Your task to perform on an android device: My mother Bianca asked me to recommend a book to her at bianca.rossi1967@gmail.com, so I'd like to share my favorite book, The Alchemist, on the Amazon Kindle app.
Image 1: 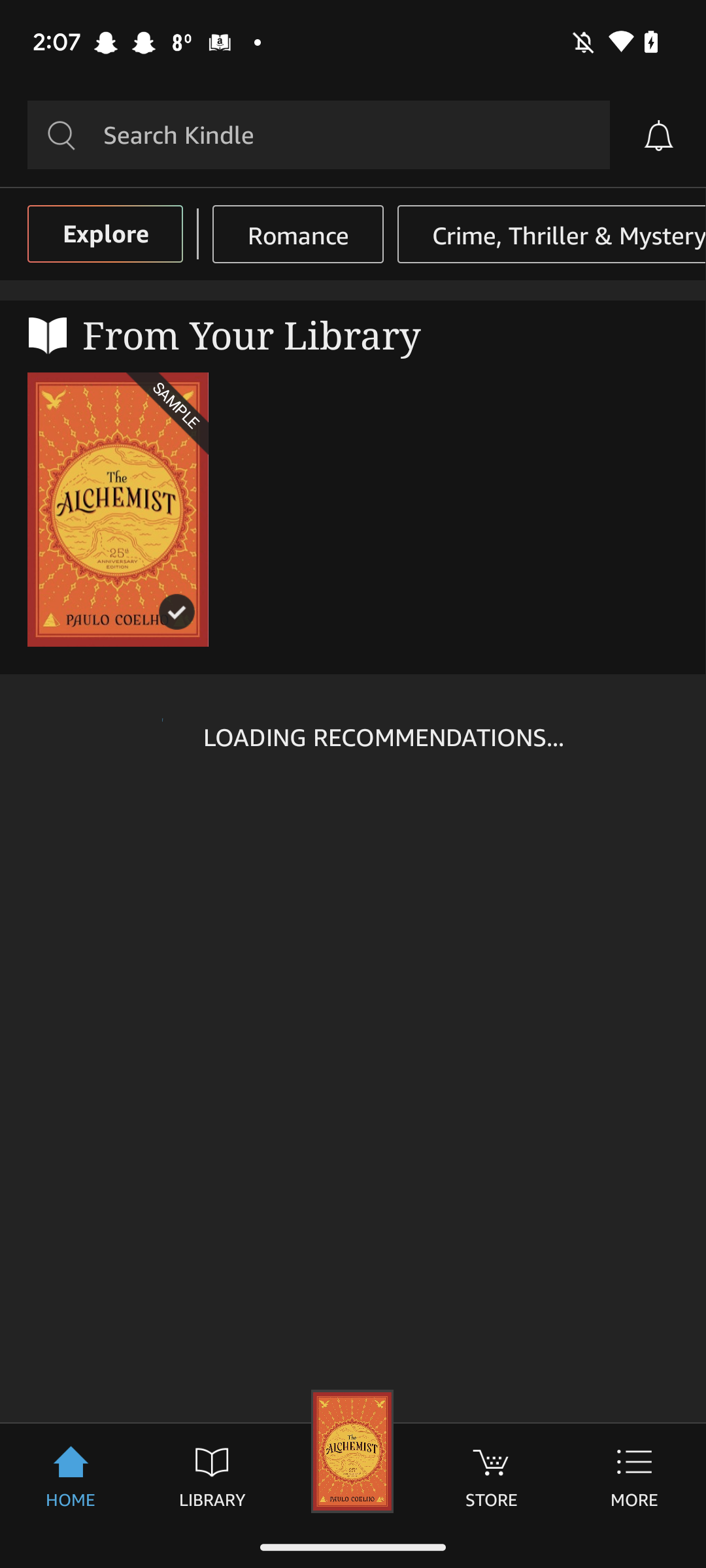
Open amazon kindle app
Step 1: wait
Image 3: 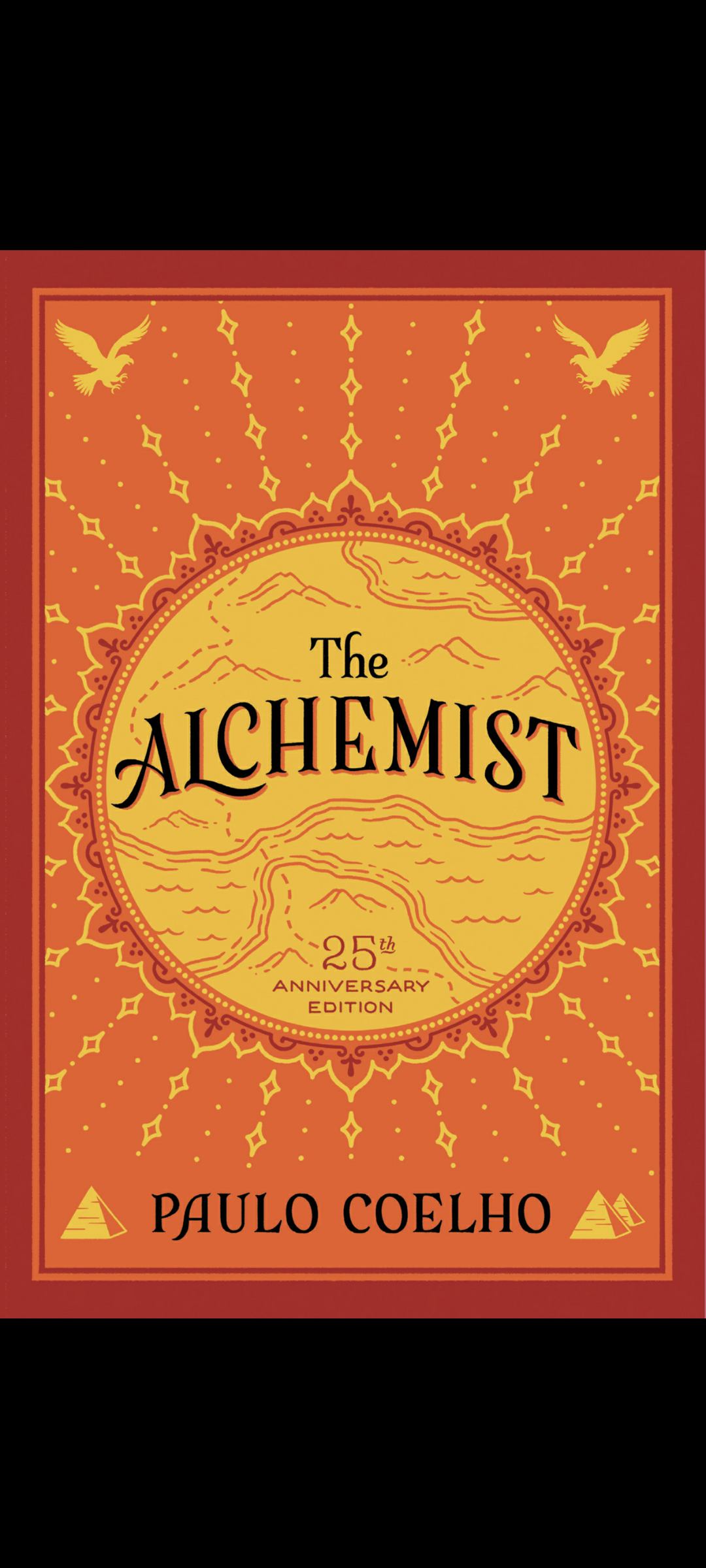
Click on the screen
Step 3: click (399, 973)
Image 4: 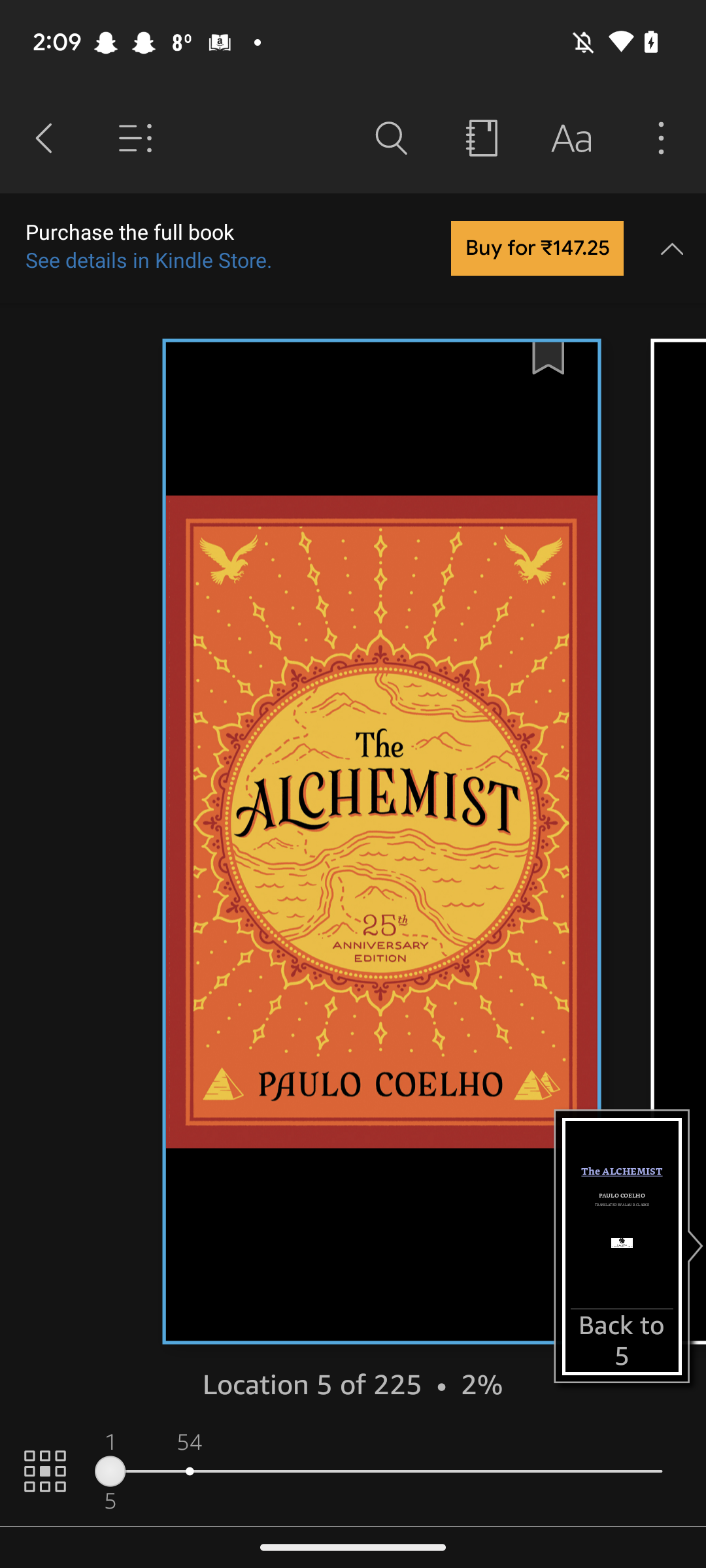
Click on the three dot icon at the top right corner of the screen
Step 4: click (661, 139)
Image 5: 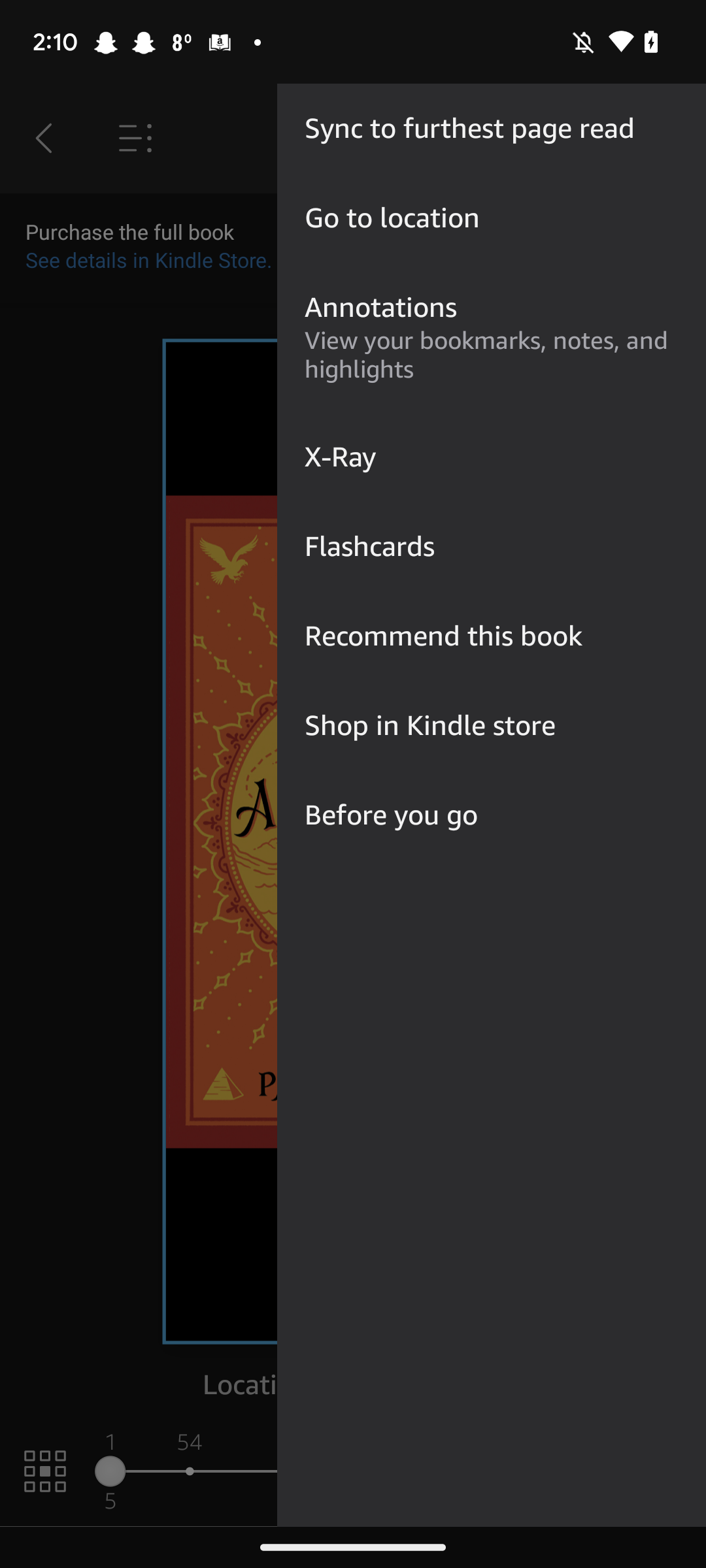
Click on the Recommend this book option
Step 5: click (444, 636)
Image 6: 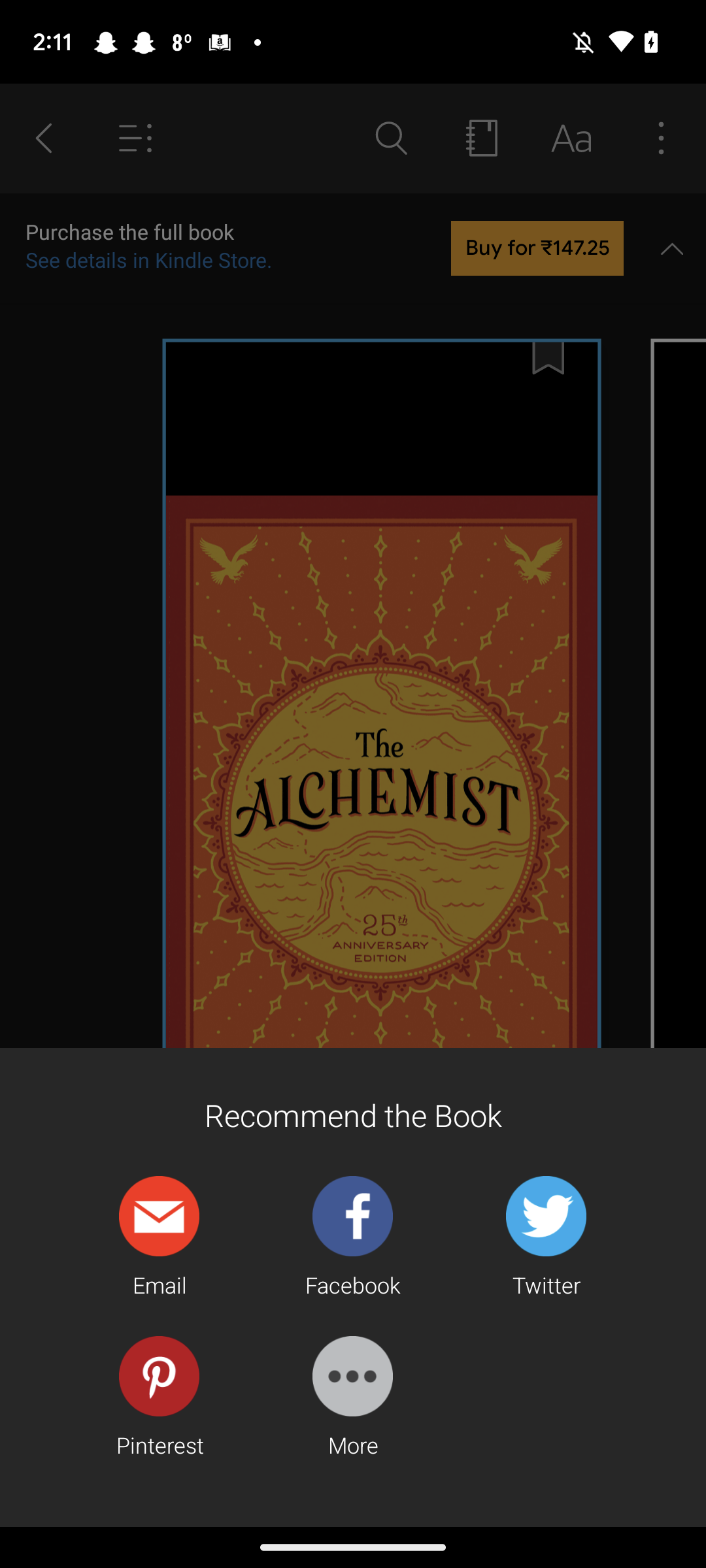
Click on email option
Step 6: click (171, 1226)
Image 7: 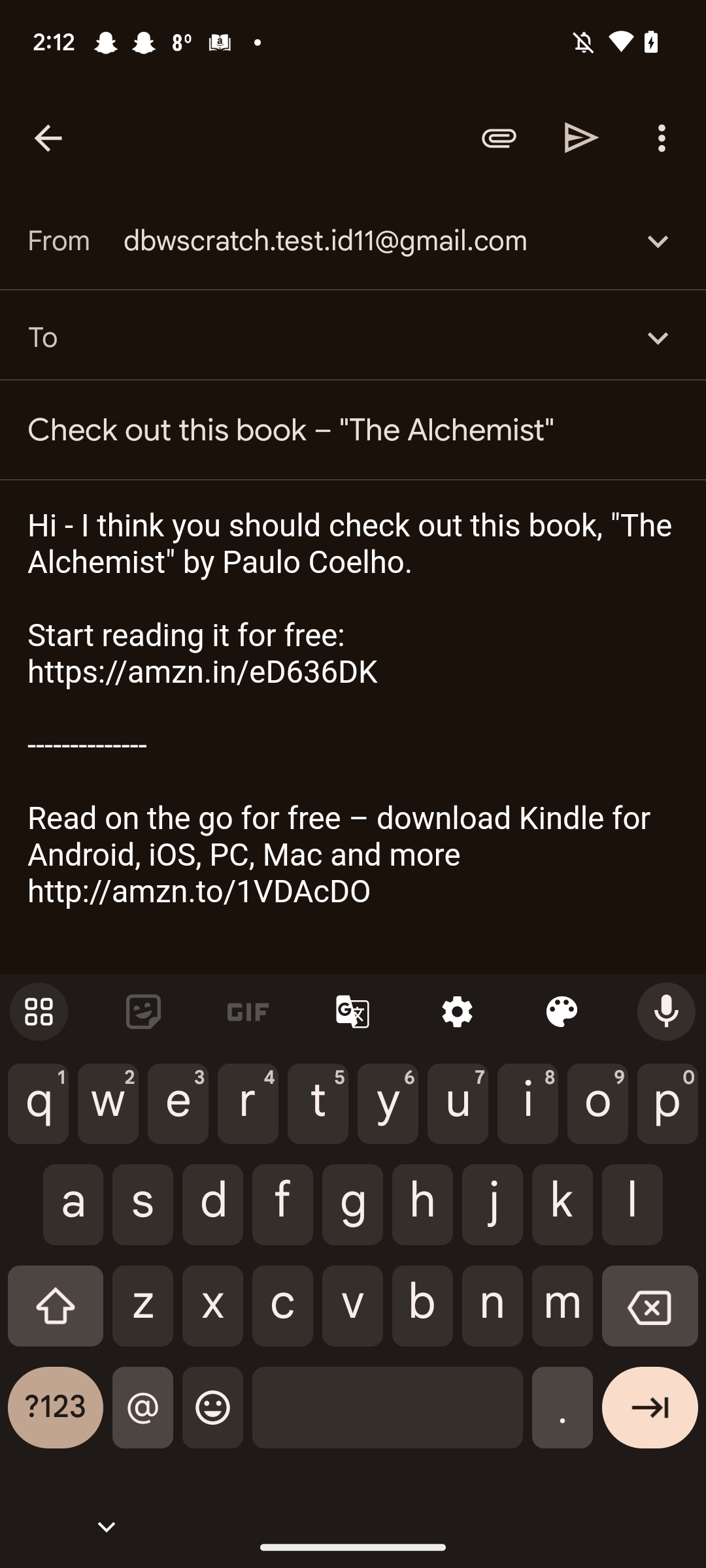
Add recipient as bianca.rossi1967@gmail.com 
Step 7: type "bianca.rossi1967@gmail.com"
Image 8: 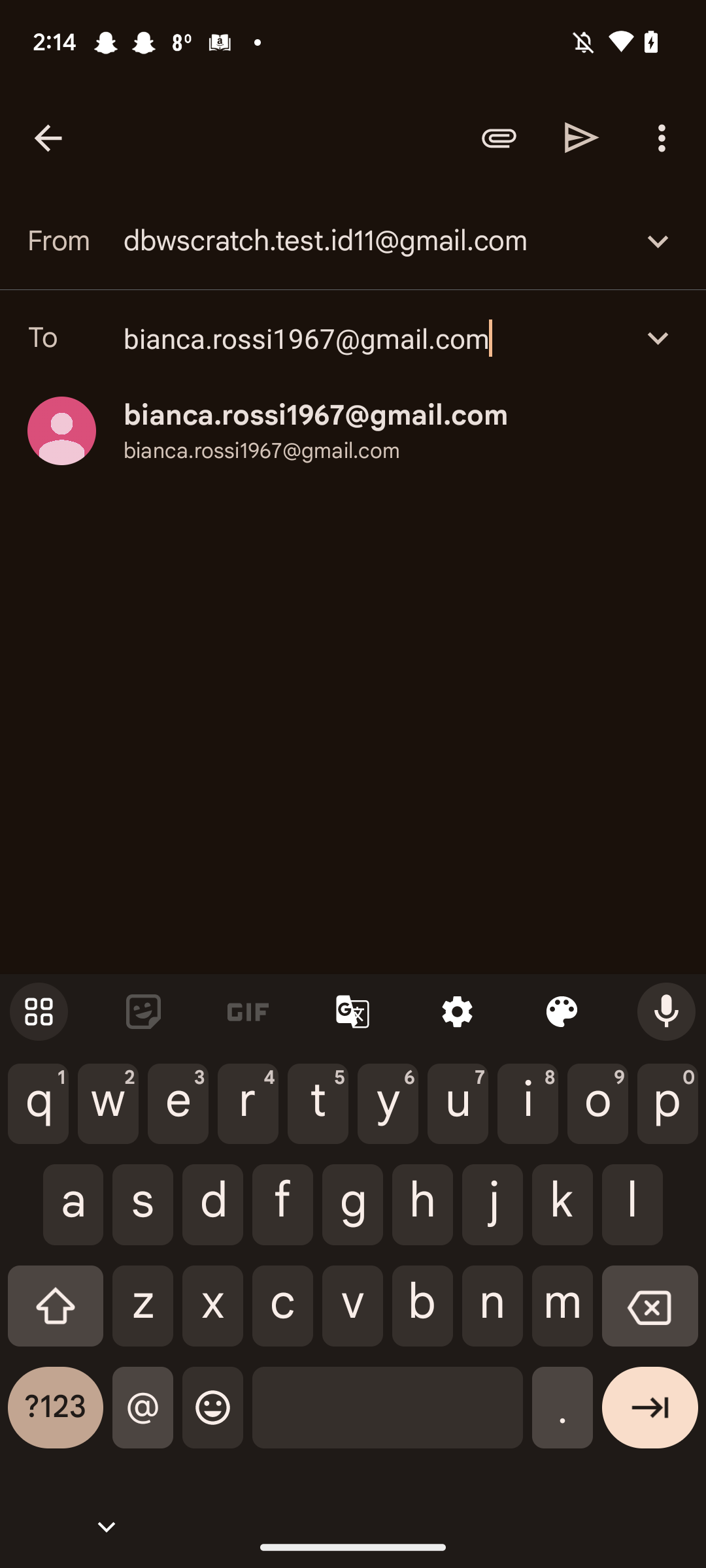
Click on bianca.rossi1967@gmail.com
Step 8: click (316, 416)
Image 9: 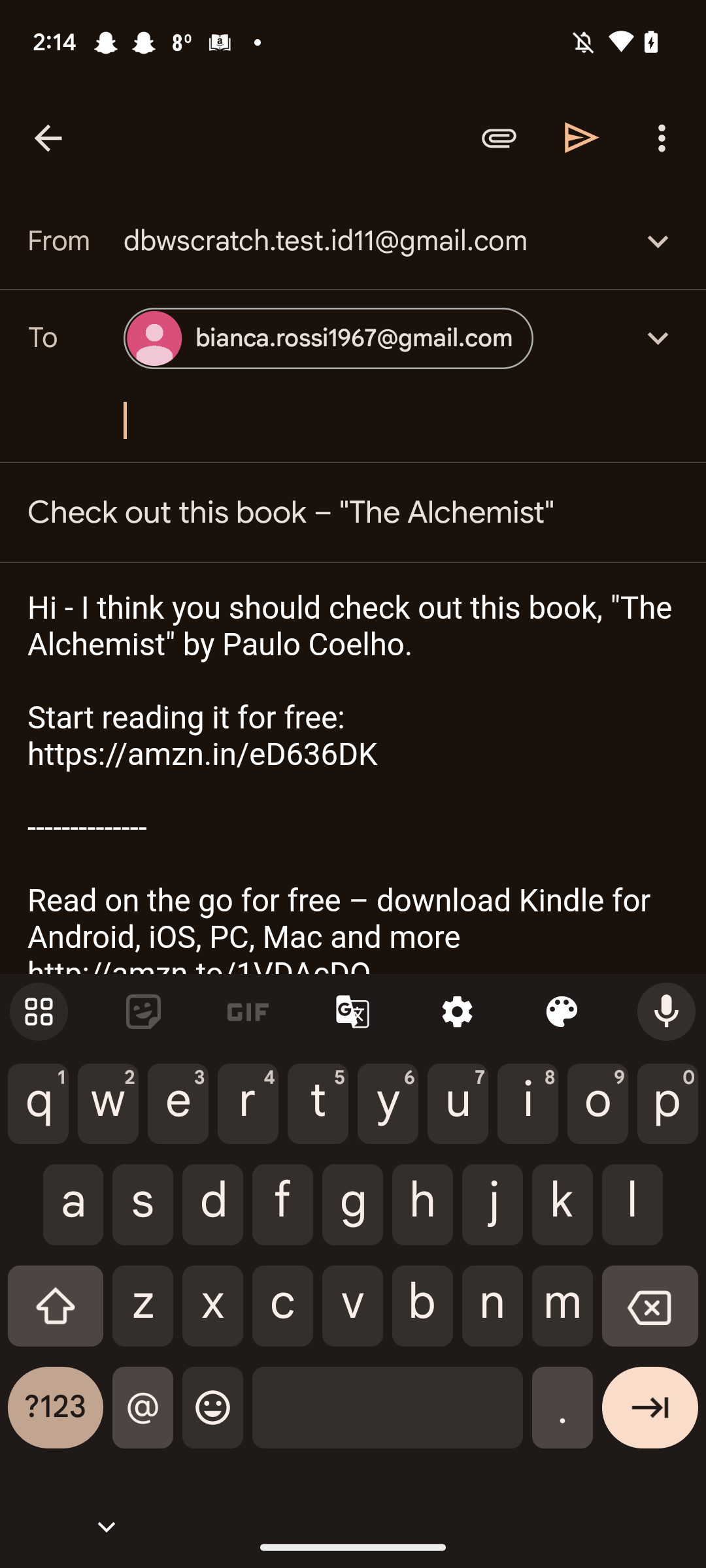
Click on the send icon at the top right corner of the screen
Step 9: click (582, 138)